Your task to perform on an android device: In the Weather app. To view the history of Dehradun's past weather conditions.
Image 0: 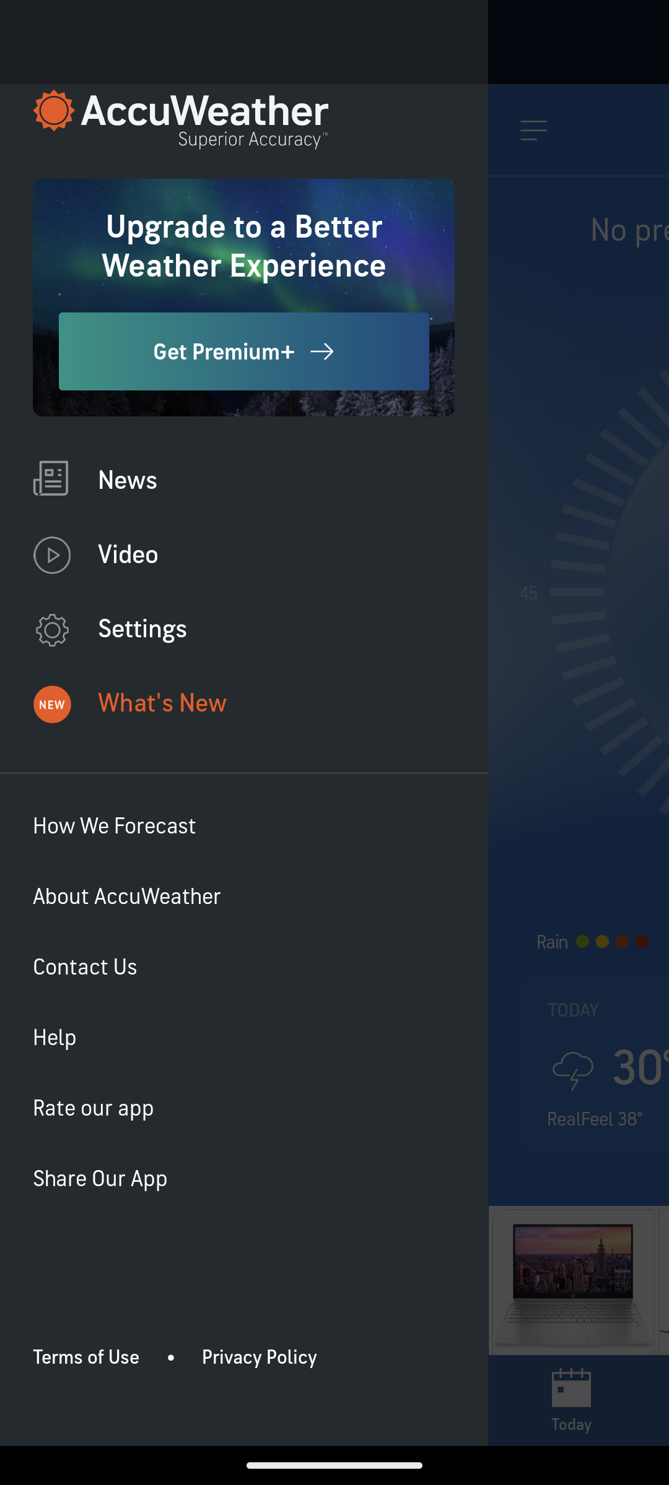
Go back to the weather screen
Step 0: press back button
Image 1: 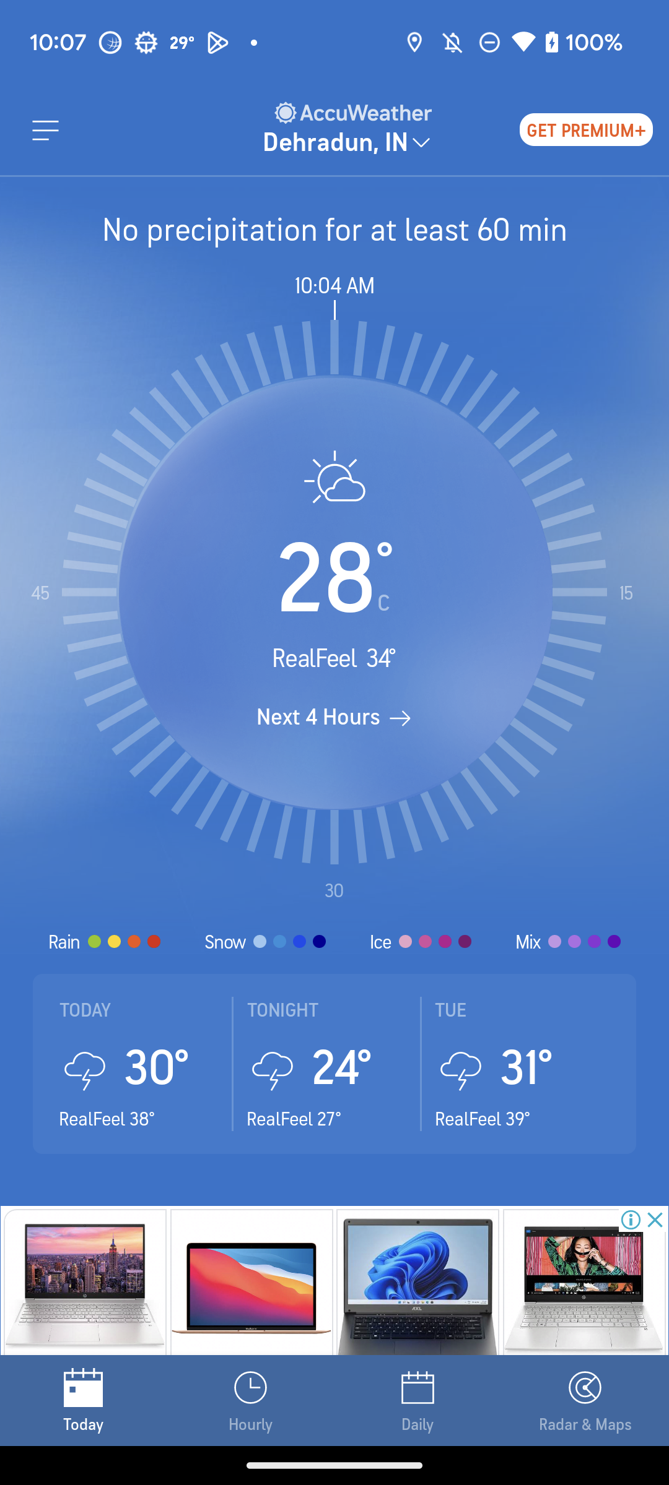
Scroll up to view the see more option
Step 1: scroll down
Image 2: 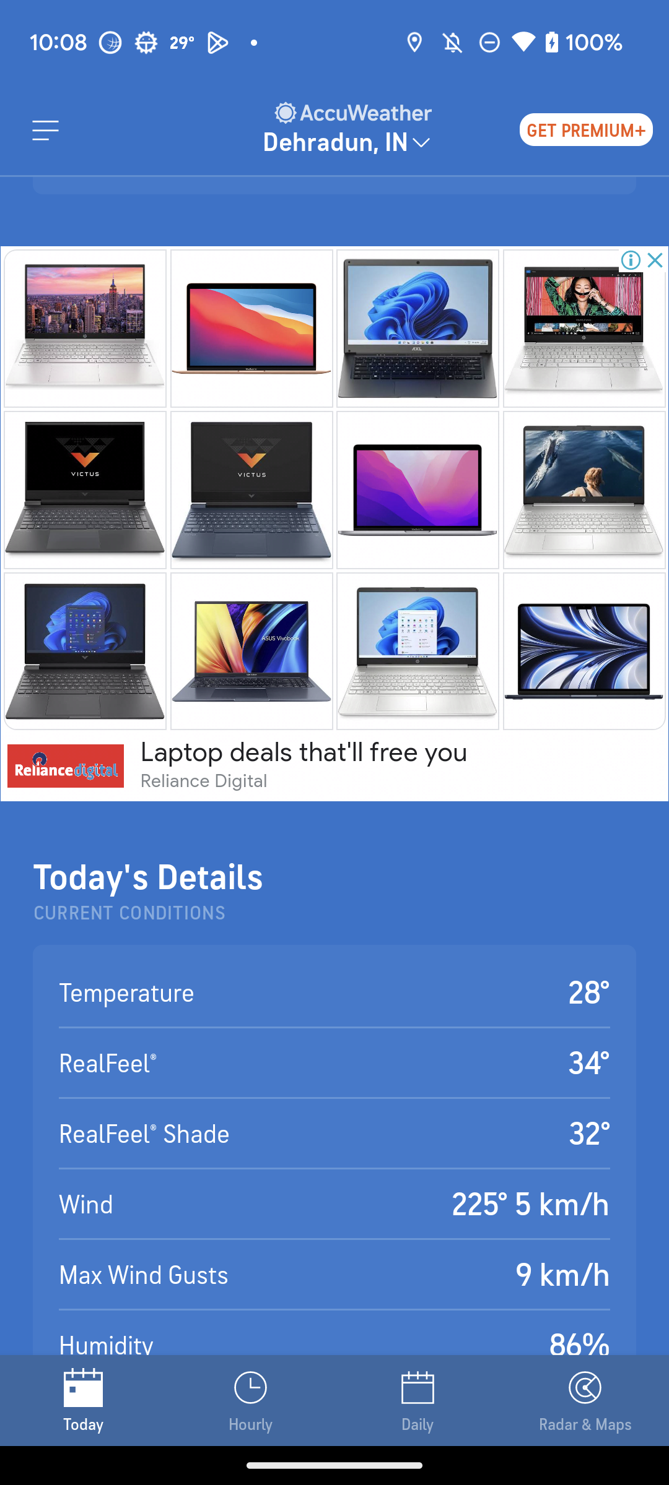
Scroll up to view the see more option
Step 2: scroll down
Image 3: 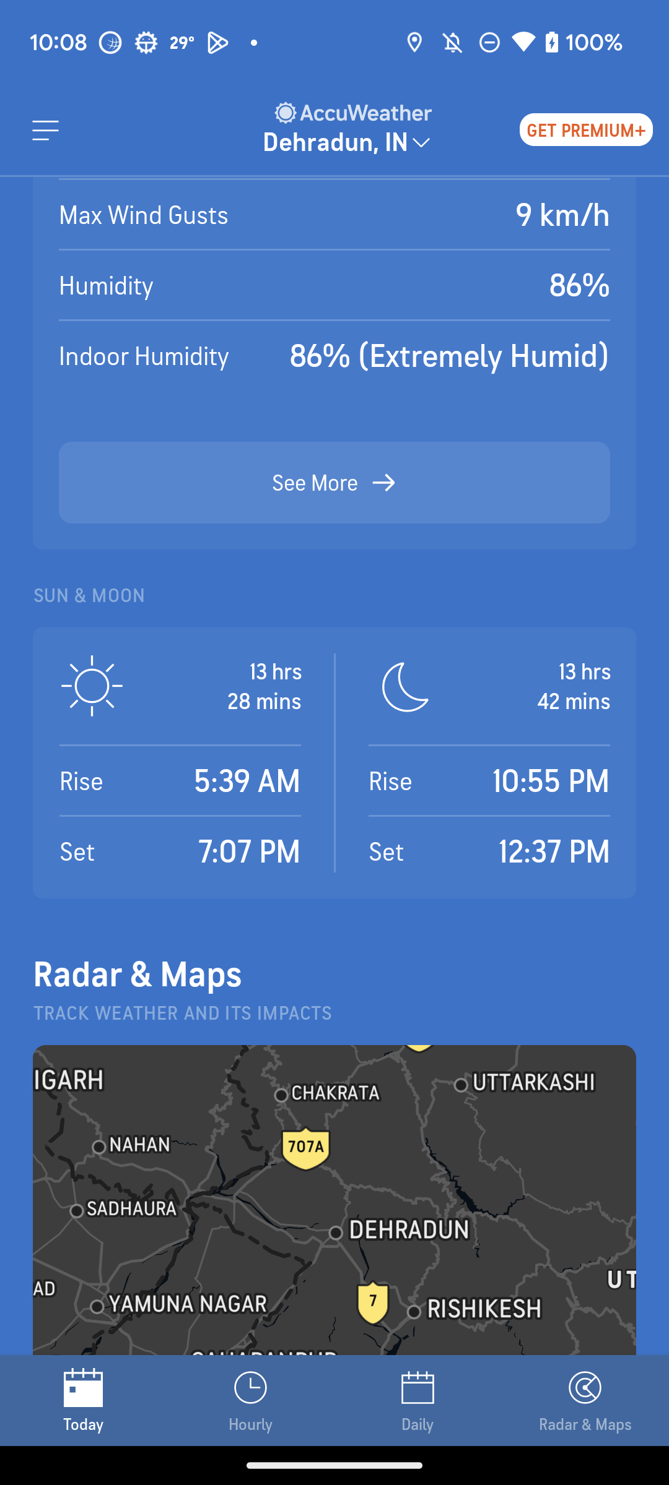
Click on the See More arrow option 
Step 3: click (315, 483)
Image 4: 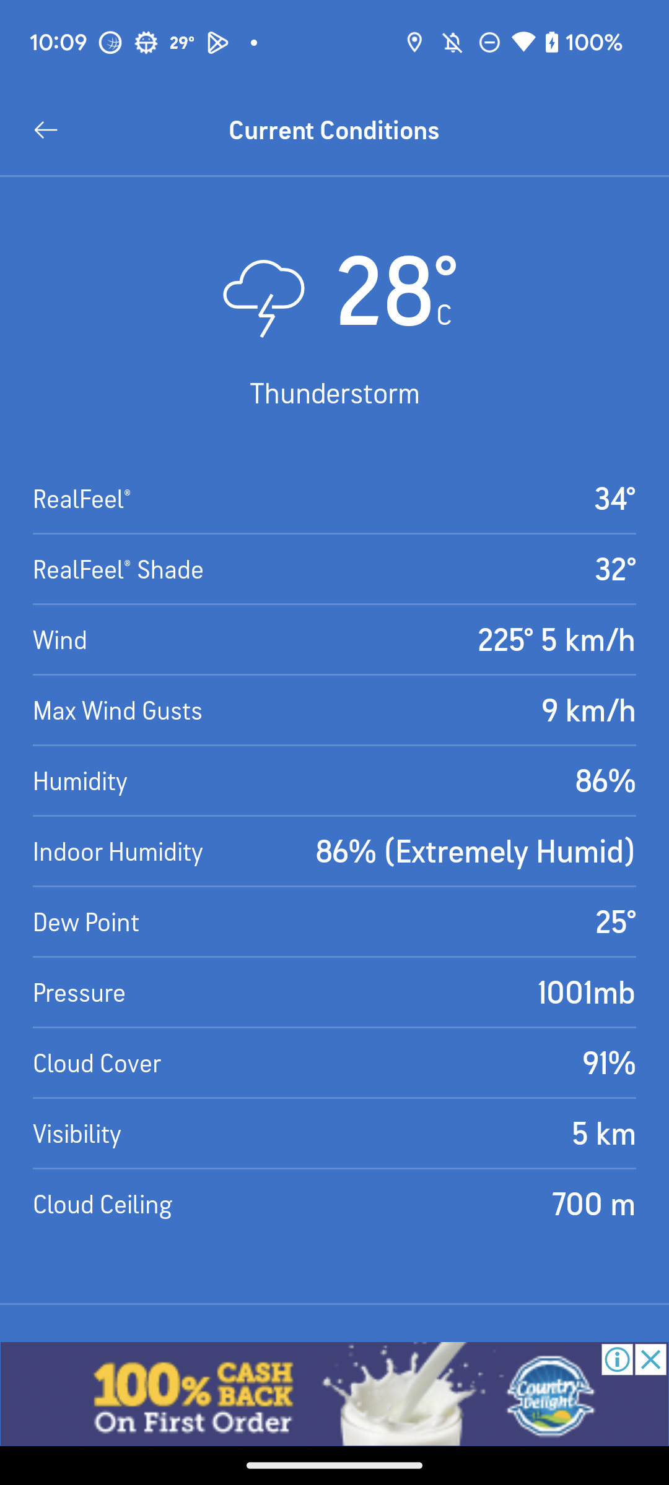
Scroll up to view the past weather history
Step 4: scroll down